Your task to perform on an android device: I've been looking for a Hammer for a few days, so I'm going to check on the Top-Most Hardware app.
Image 0: 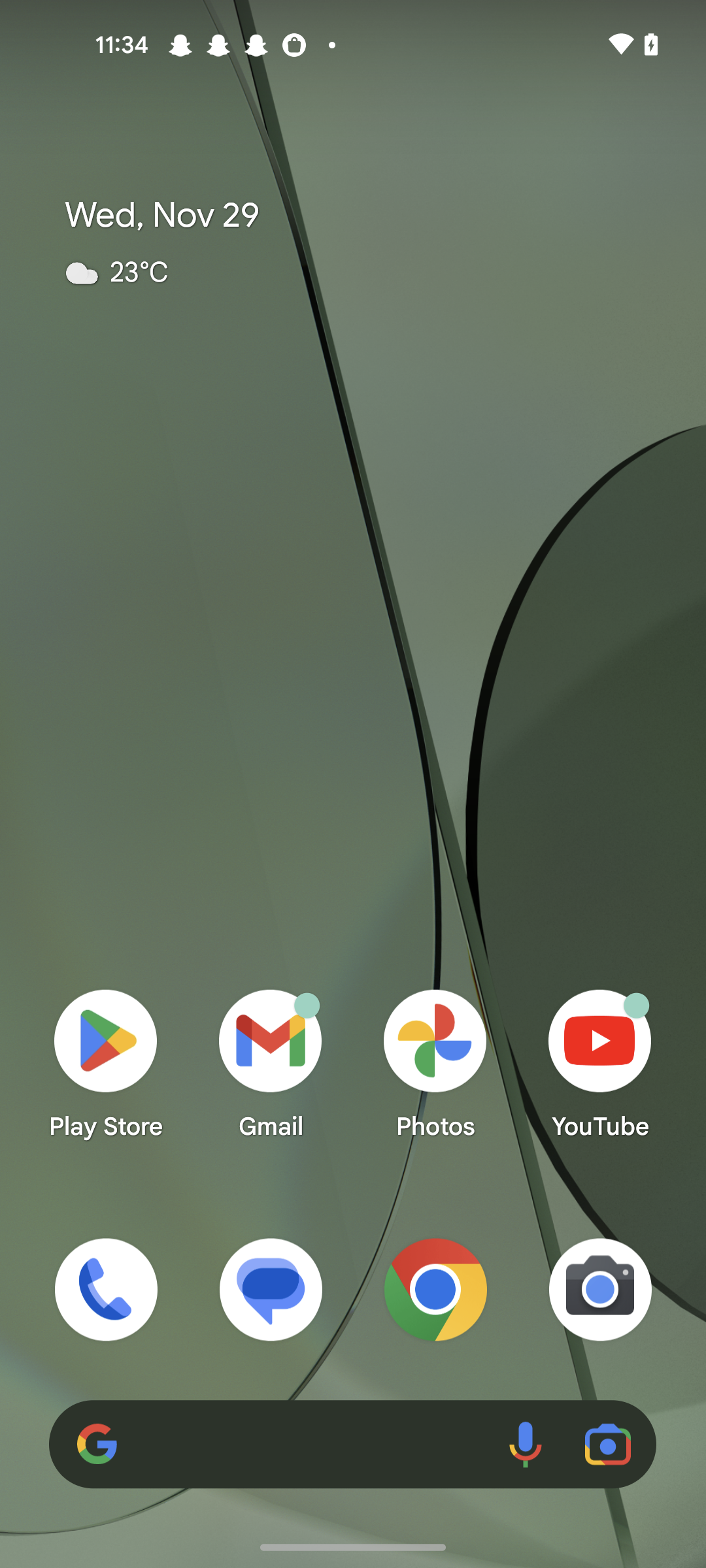
open the Top-Most Hardware app.
Step 0: open app "Top-Most Hardware"
Image 1: 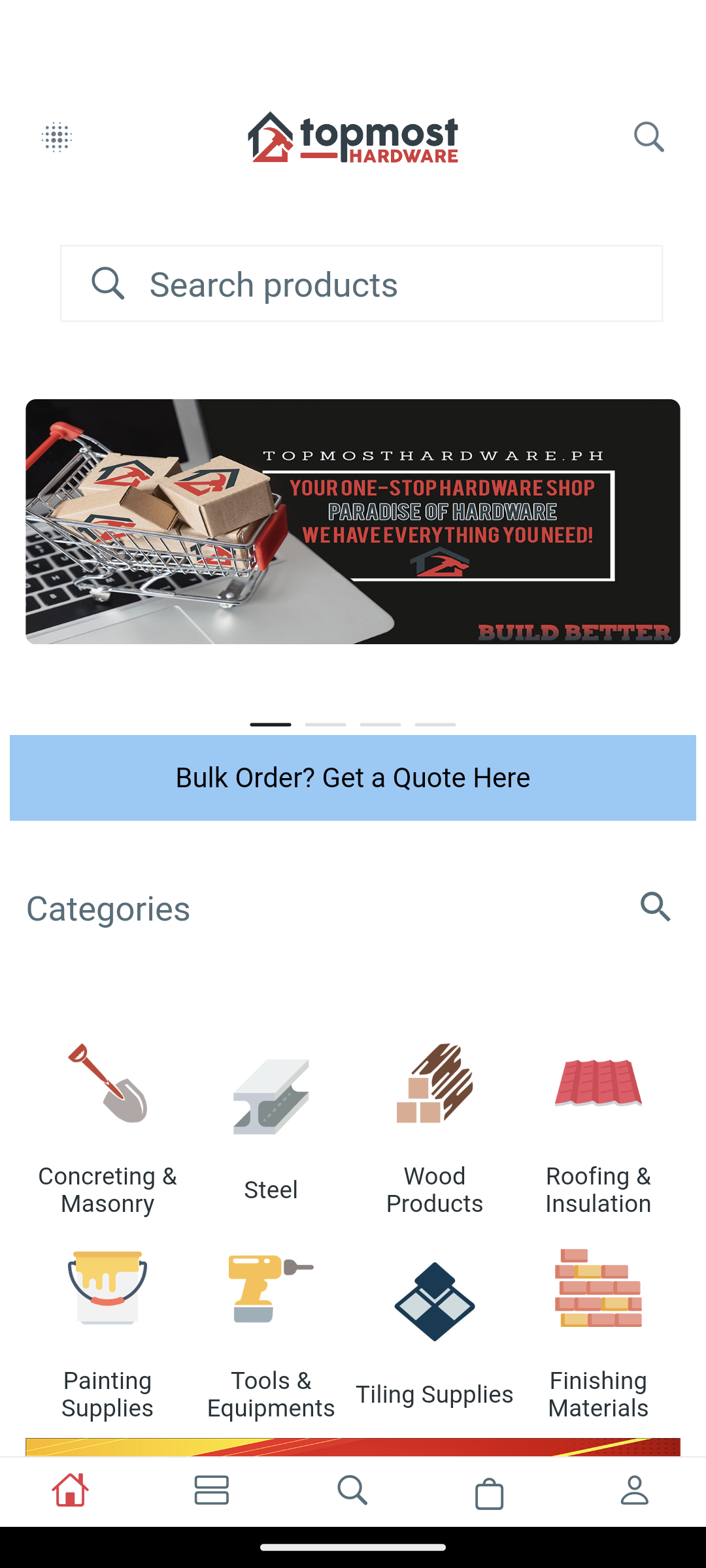
Click on the search bar 
Step 1: click (353, 284)
Image 2: 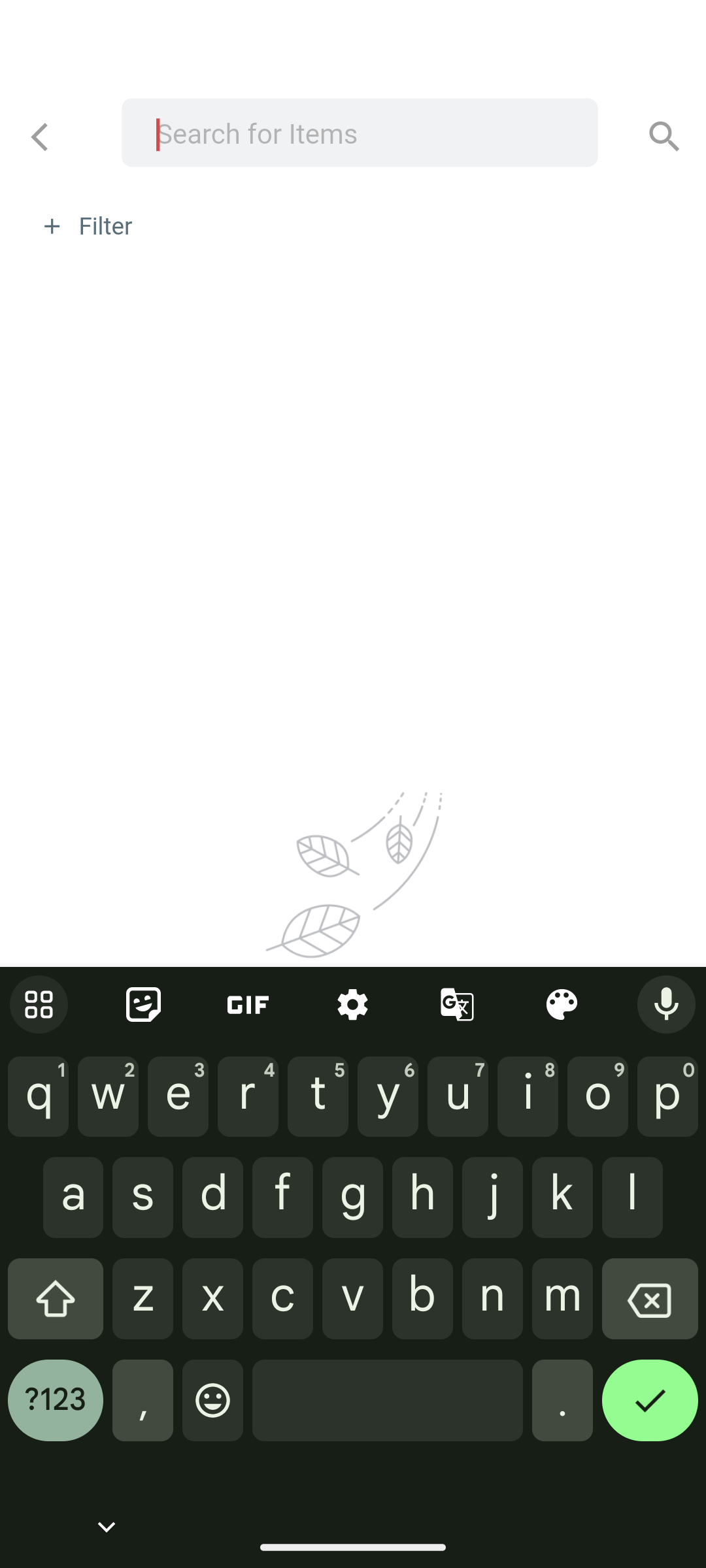
Enter a product as hammer
Step 2: type " hammer"
Image 3: 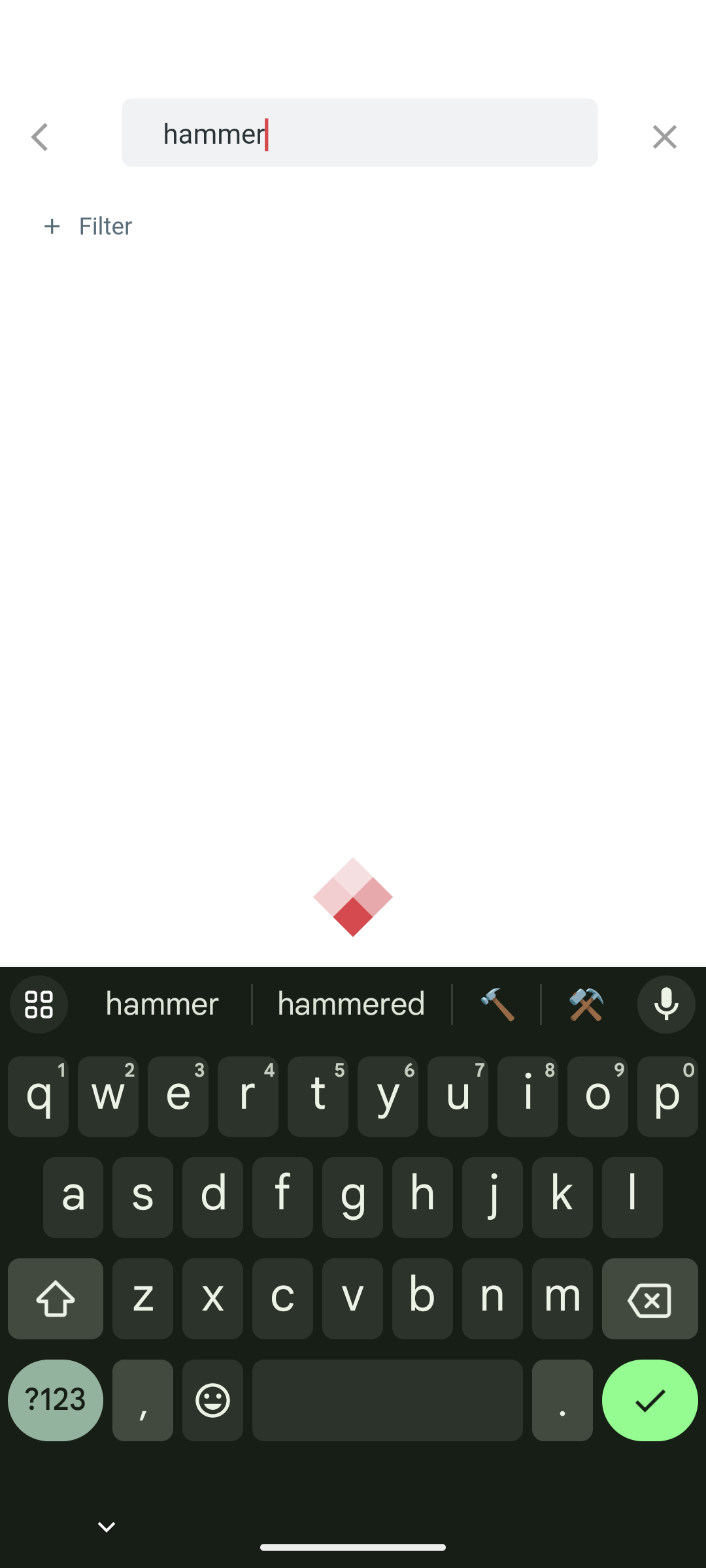
Enter a product as hammer
Step 3: wait